Your task to perform on an android device: I'd want to share the same product with my friend Jason via his email address, jason.smith@hotpop.com, because he also likes the same T-shirt.
Image 0: 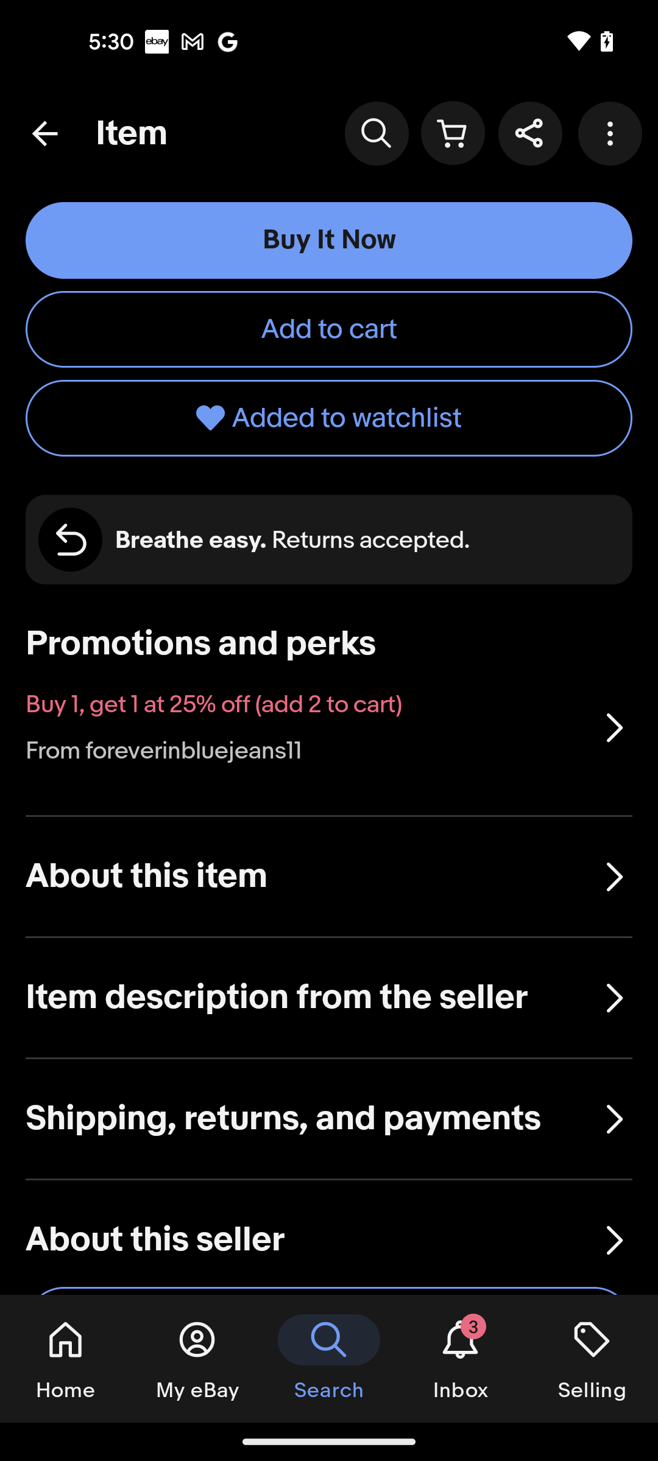
click on the share icon at the top right side of the screen
Step 0: click (529, 133)
Image 1: 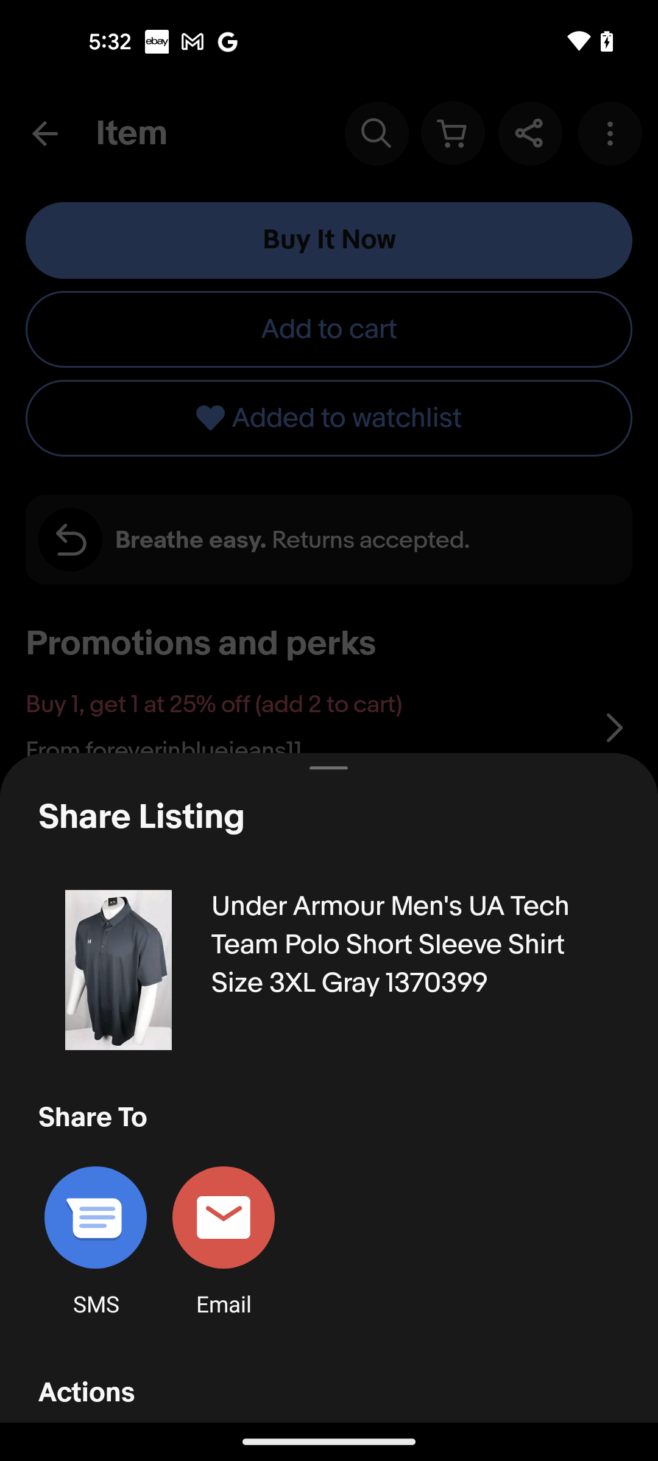
select the Email app
Step 1: click (232, 1207)
Image 2: 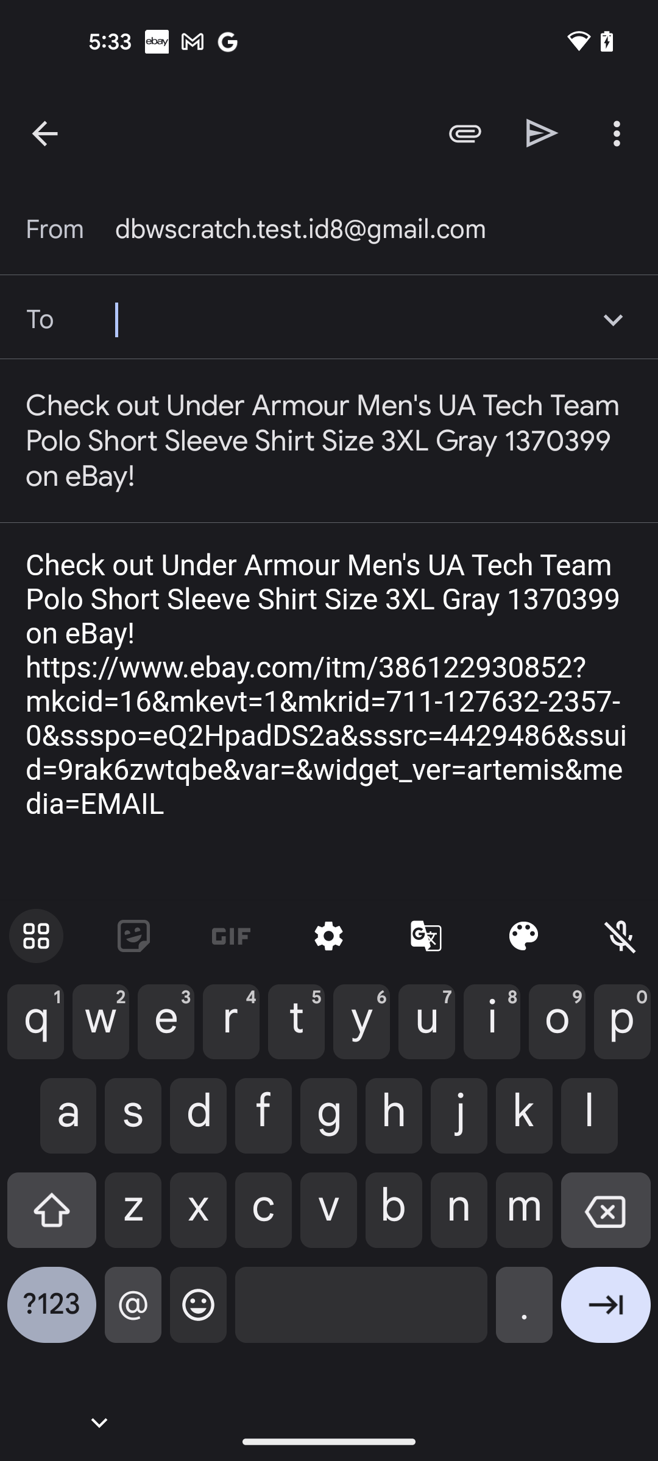
enter the receiver email id jason.smith@hotpop.com
Step 2: type "jason.smith@hotpop.com"
Image 3: 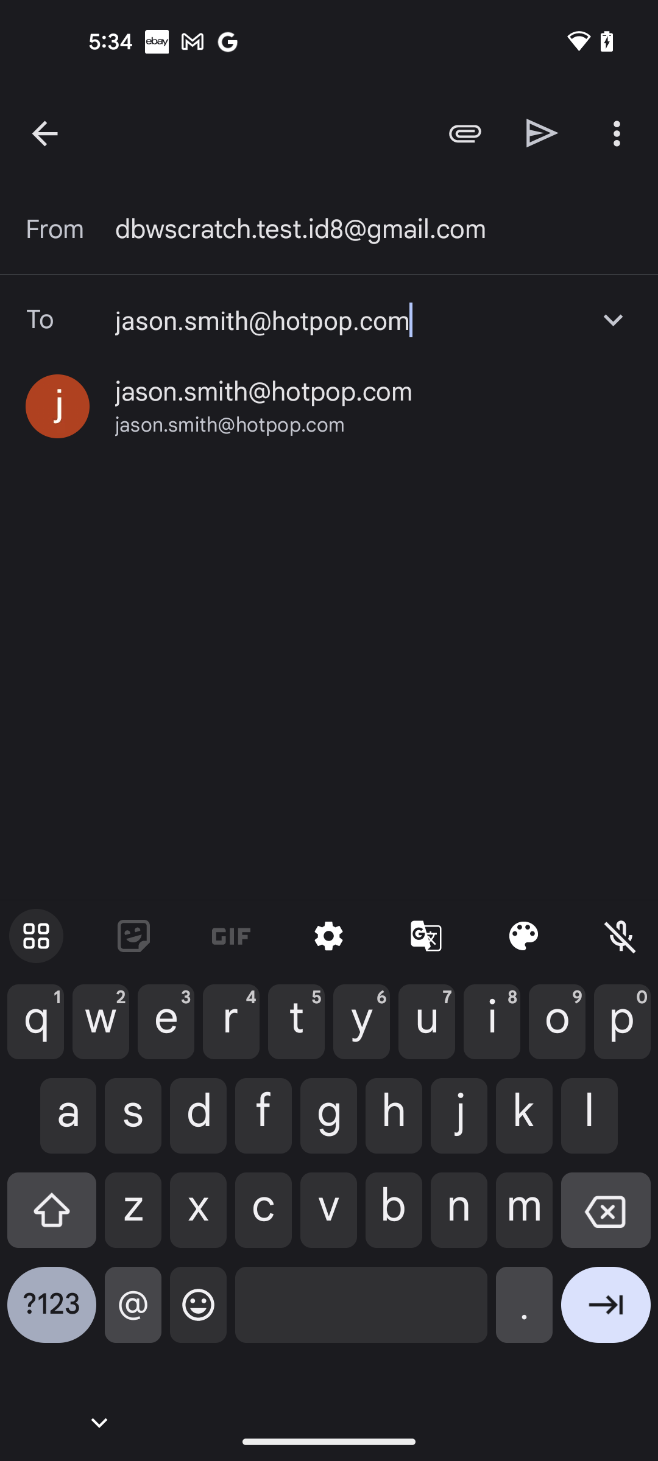
select the email id
Step 3: click (264, 391)
Image 4: 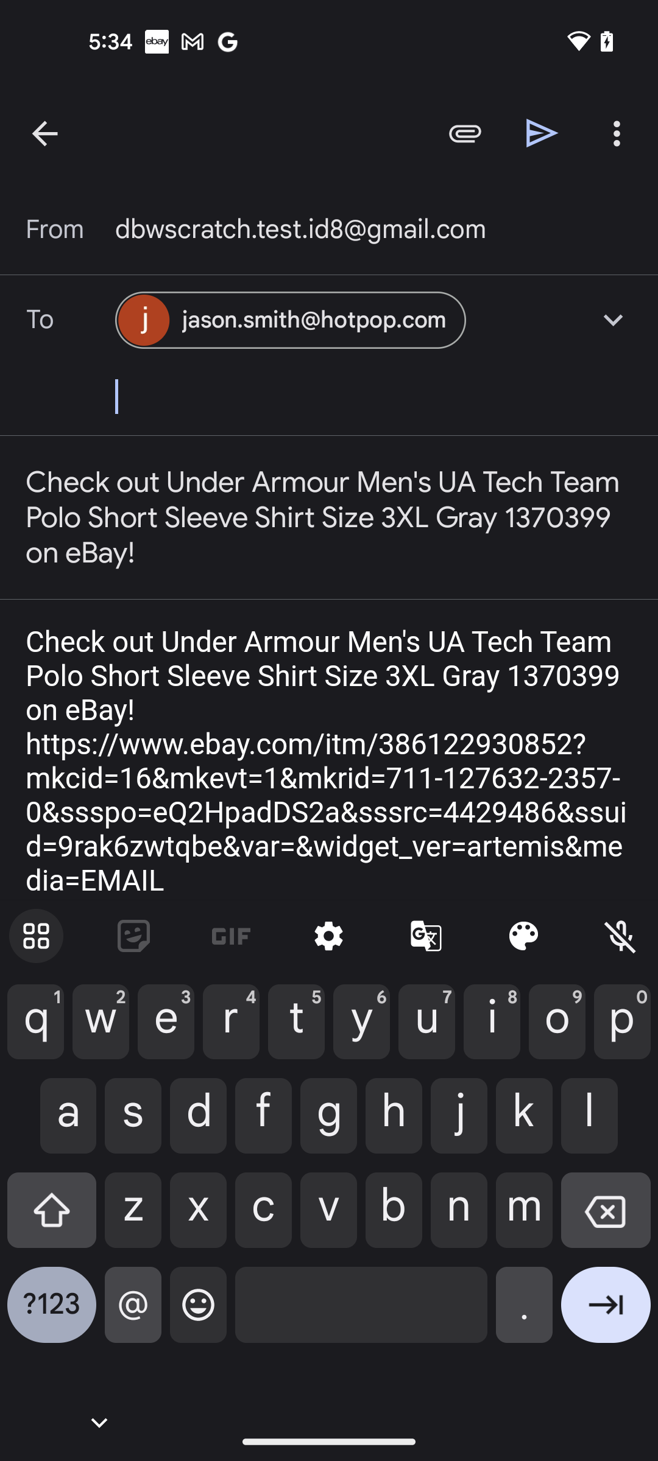
click on the share icon at the top right side of the screen
Step 4: click (542, 133)